Your task to perform on an android device: Open the Kitchen Story App, Go to the Search Bar, Search for the White Sauce Pasta Recipe, View the One-Pot Creamy Chicken Marsala Pasta recipe.
Image 0: 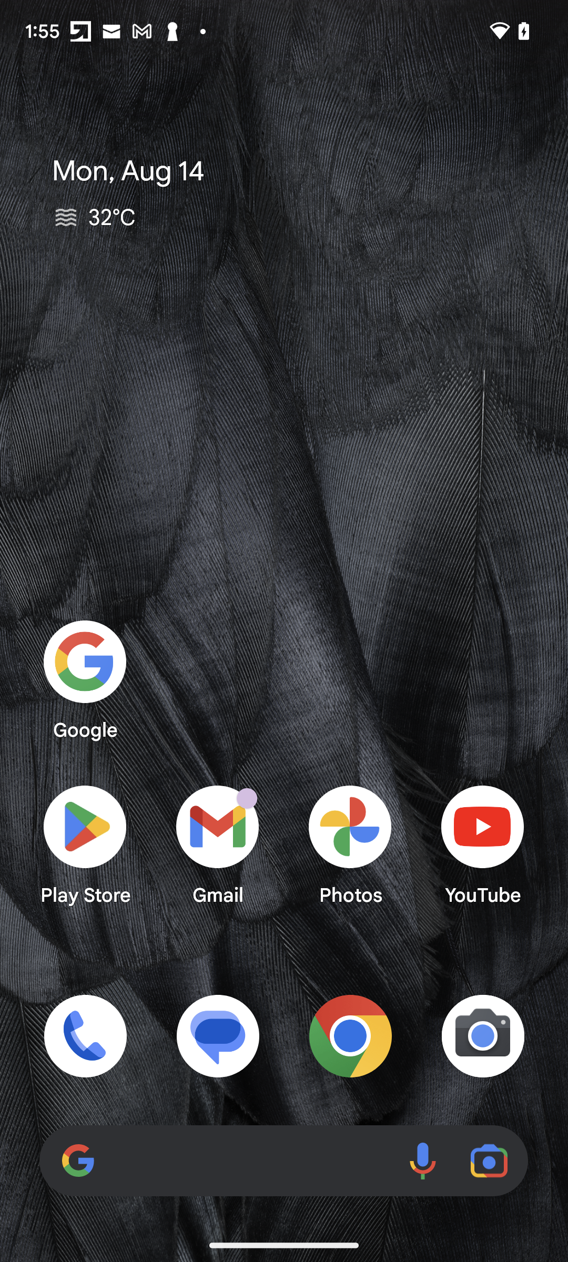
Open the Tasty App
Step 0: open app "Tasty"
Image 1: 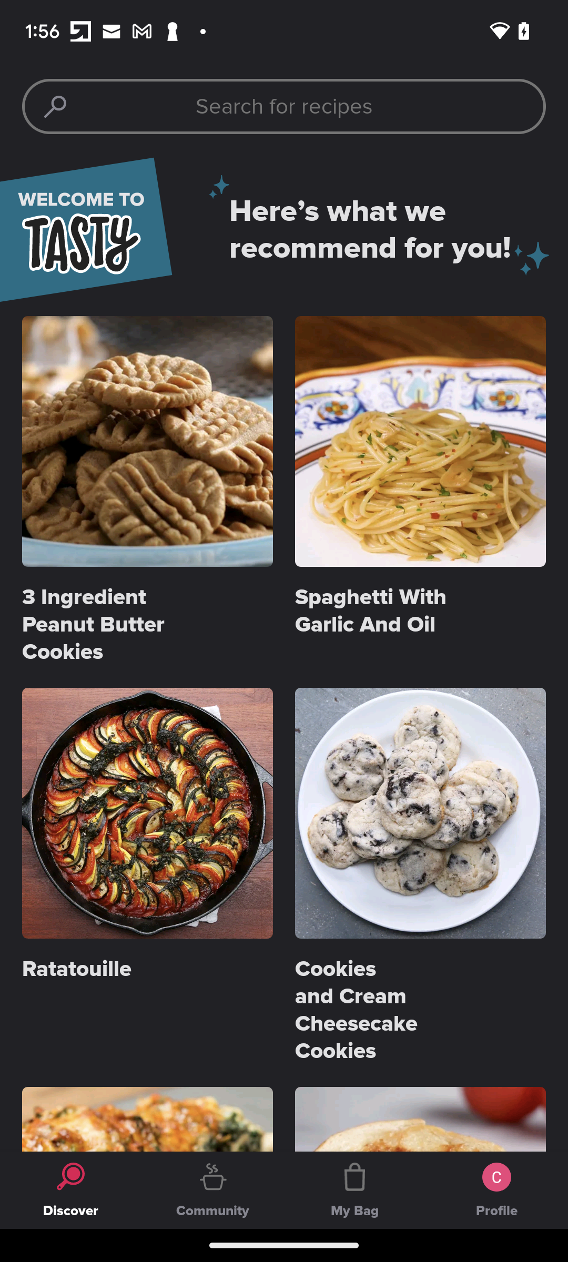
Click on the Search Bar 
Step 1: click (284, 106)
Image 2: 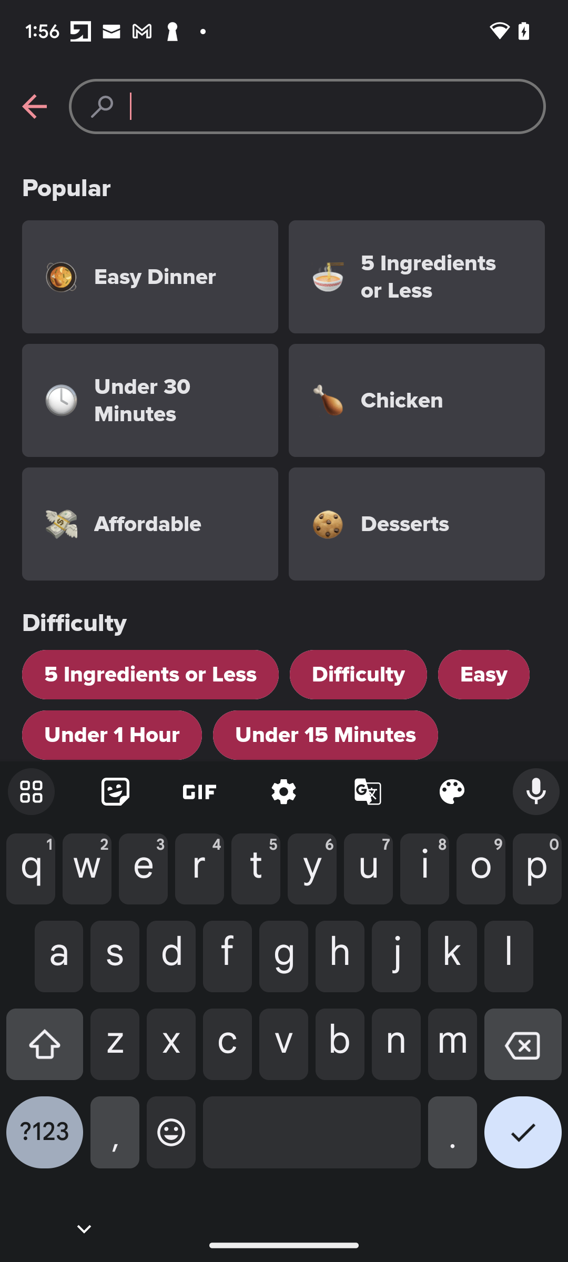
Search for the White Sauce Pasta
Step 2: type "White Sauce Pasta"
Image 3: 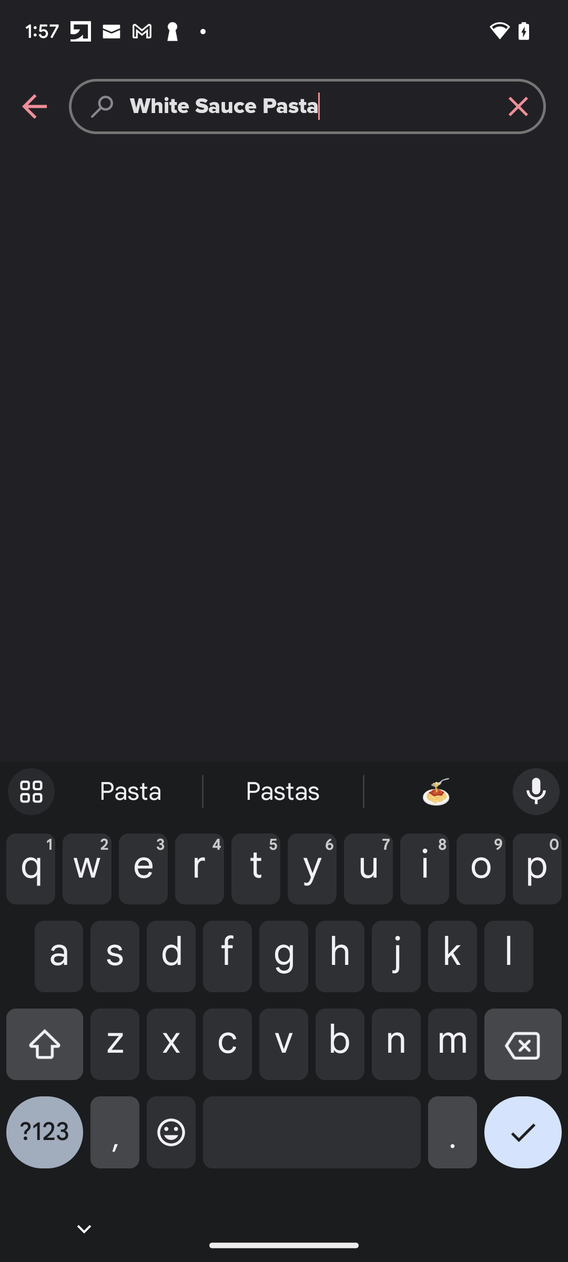
Click on the Search Button to see the results
Step 3: click (523, 1141)
Image 4: 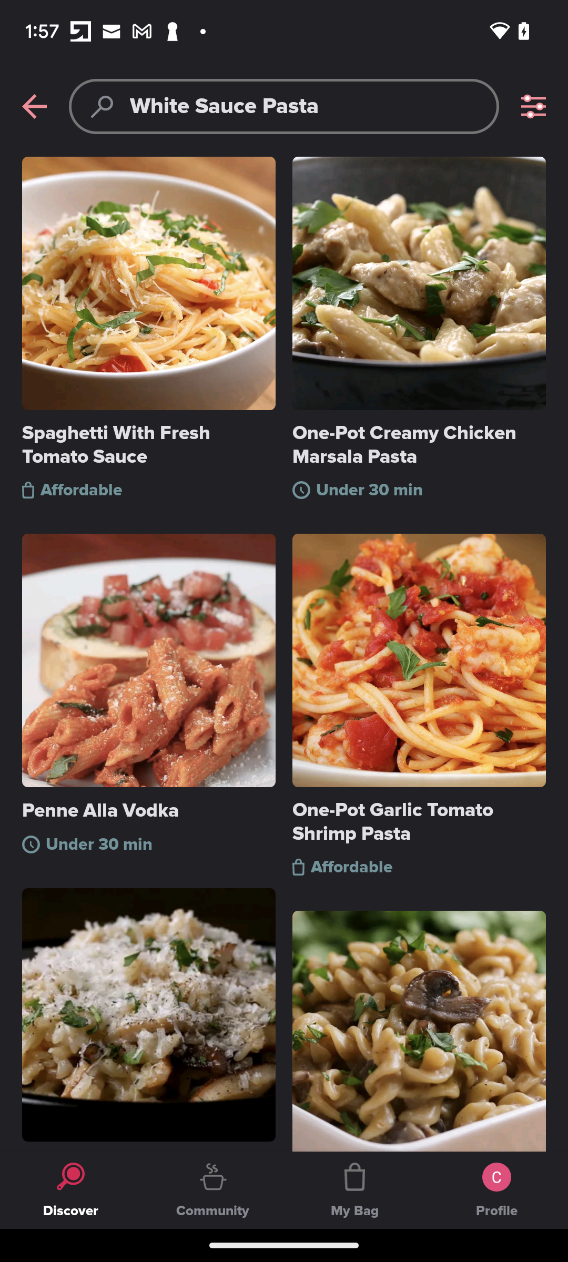
Click on the One-Pot Creamy Chicken Marsala Pasta recipe
Step 4: click (484, 319)
Image 5: 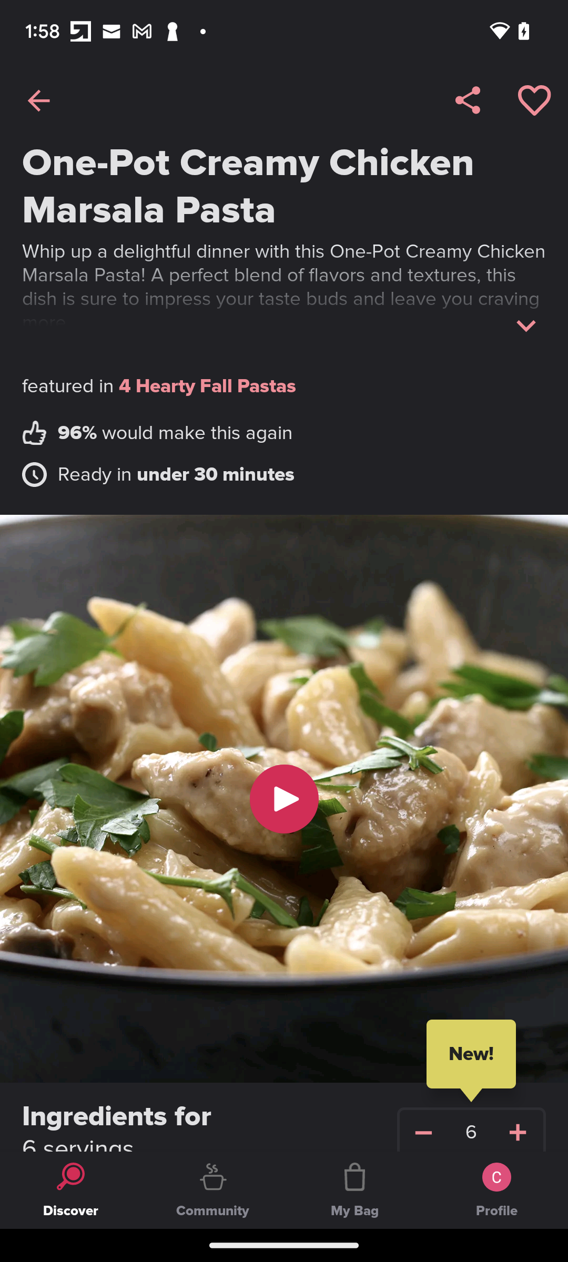
Click on the Play Button 
Step 5: click (280, 802)
Image 6: 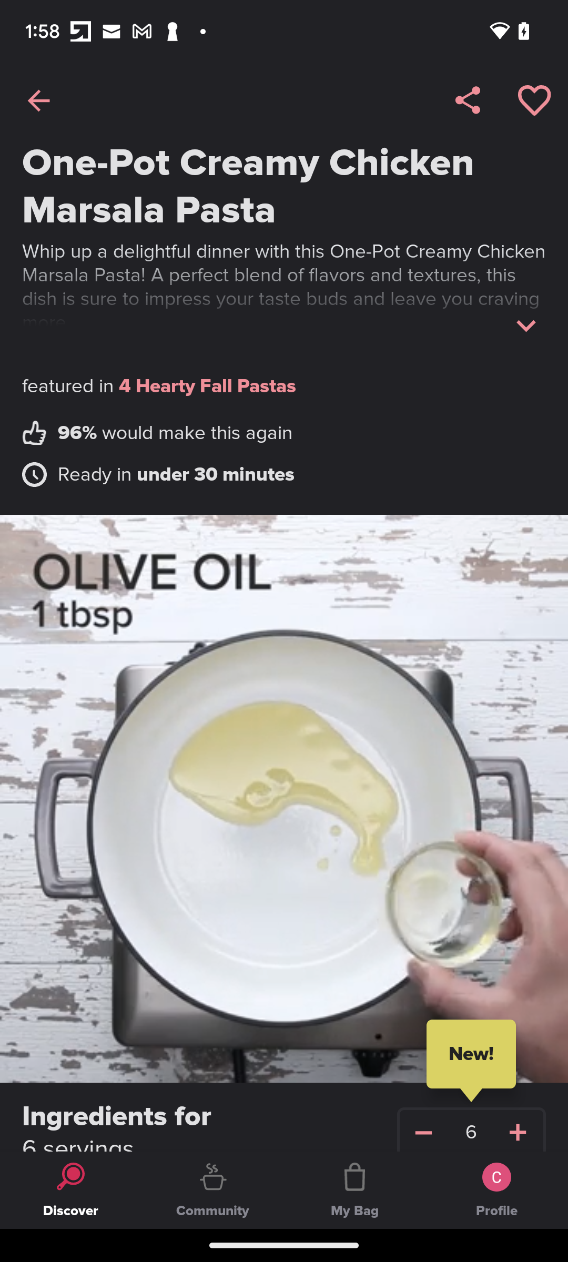
Swipe up to see the Recipe details 
Step 6: scroll down
Image 7: 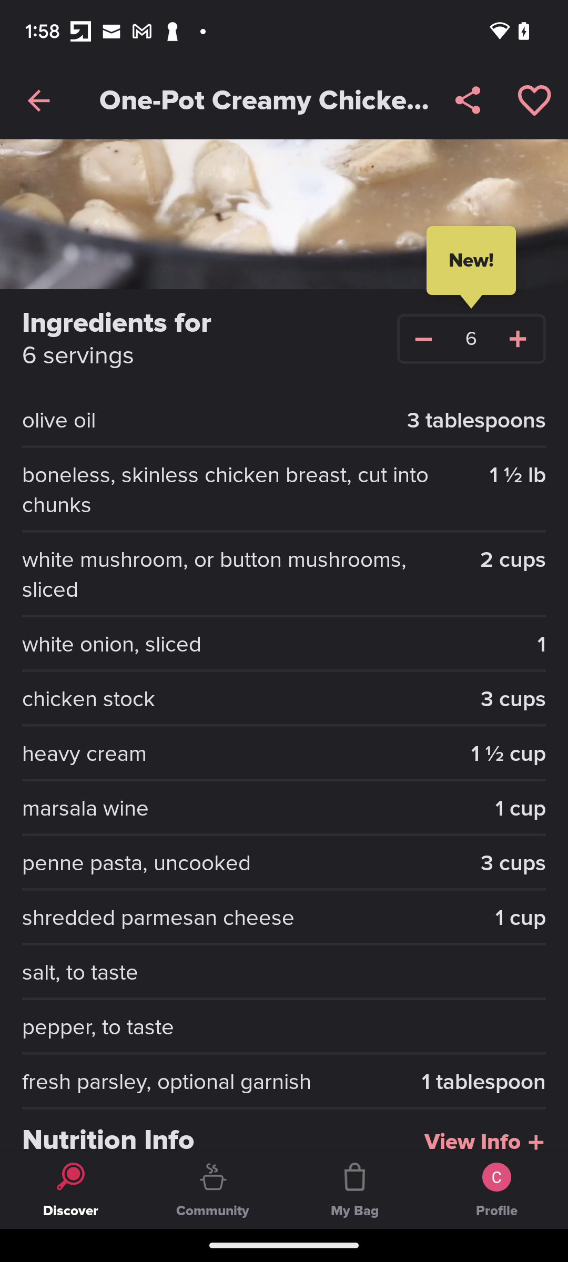
Swipe up to see the Recipe details 
Step 7: scroll down